Your task to perform on an android device: In spck editor app go to the setting and click on the check syntax button to enable it.
Image 0: 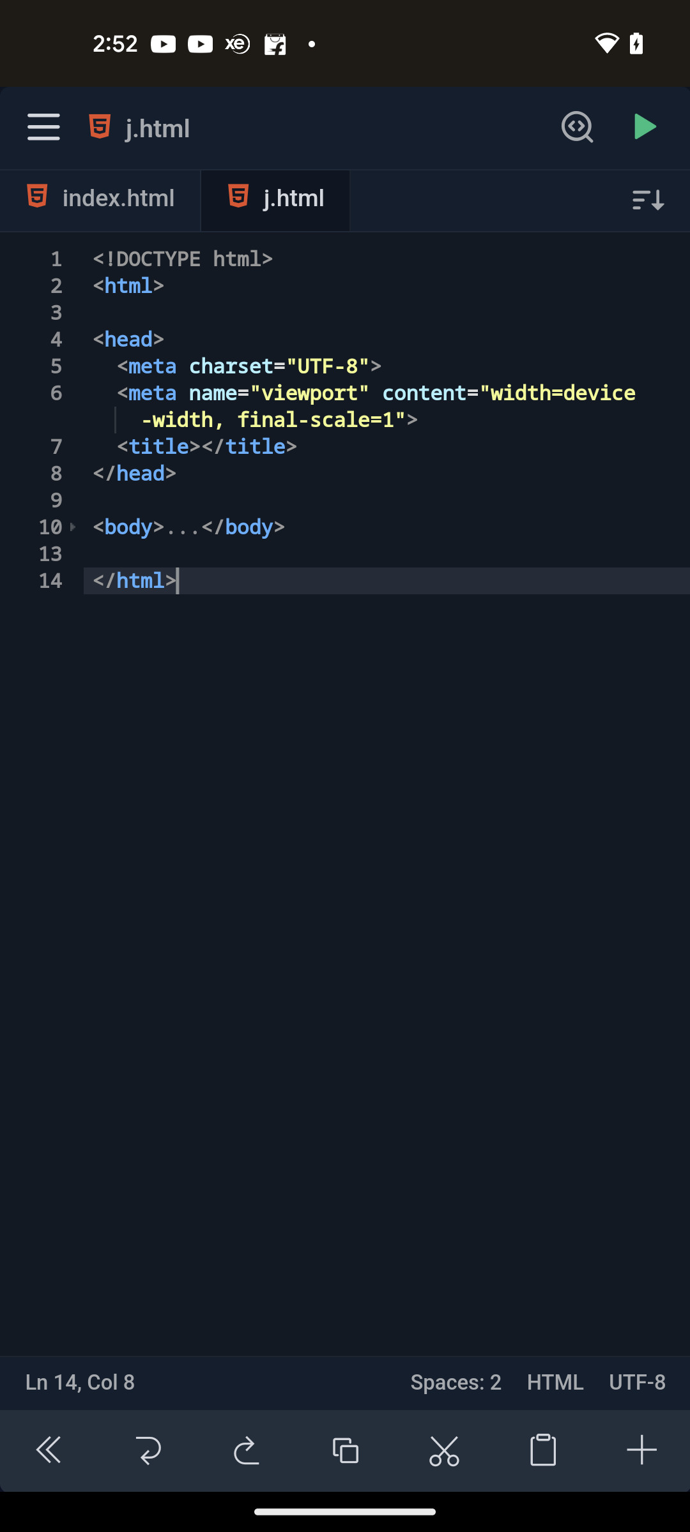
Click on the menu button at the left side of the screen.
Step 0: click (346, 790)
Image 1: 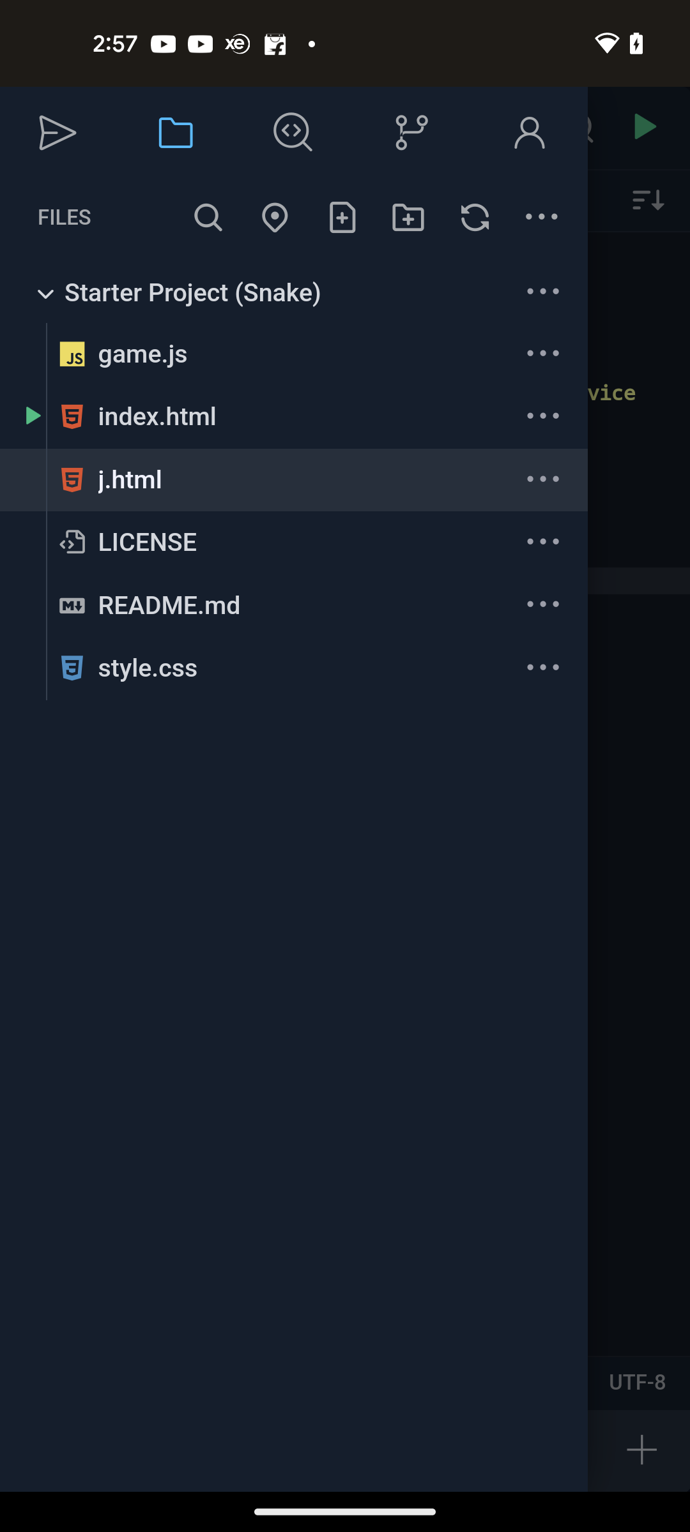
Click on the forward button at the top of the screen.
Step 1: click (346, 790)
Image 2: 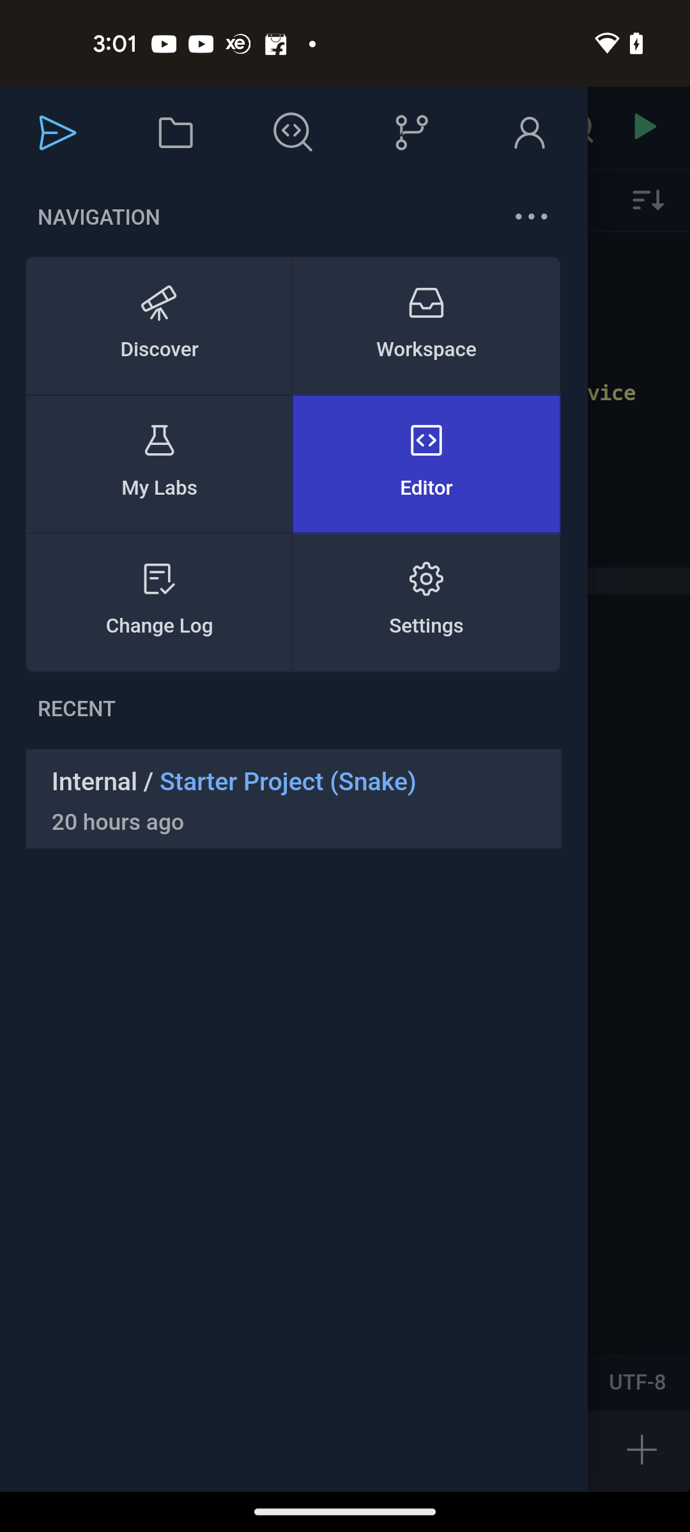
Click on the settings.
Step 2: click (527, 589)
Image 3: 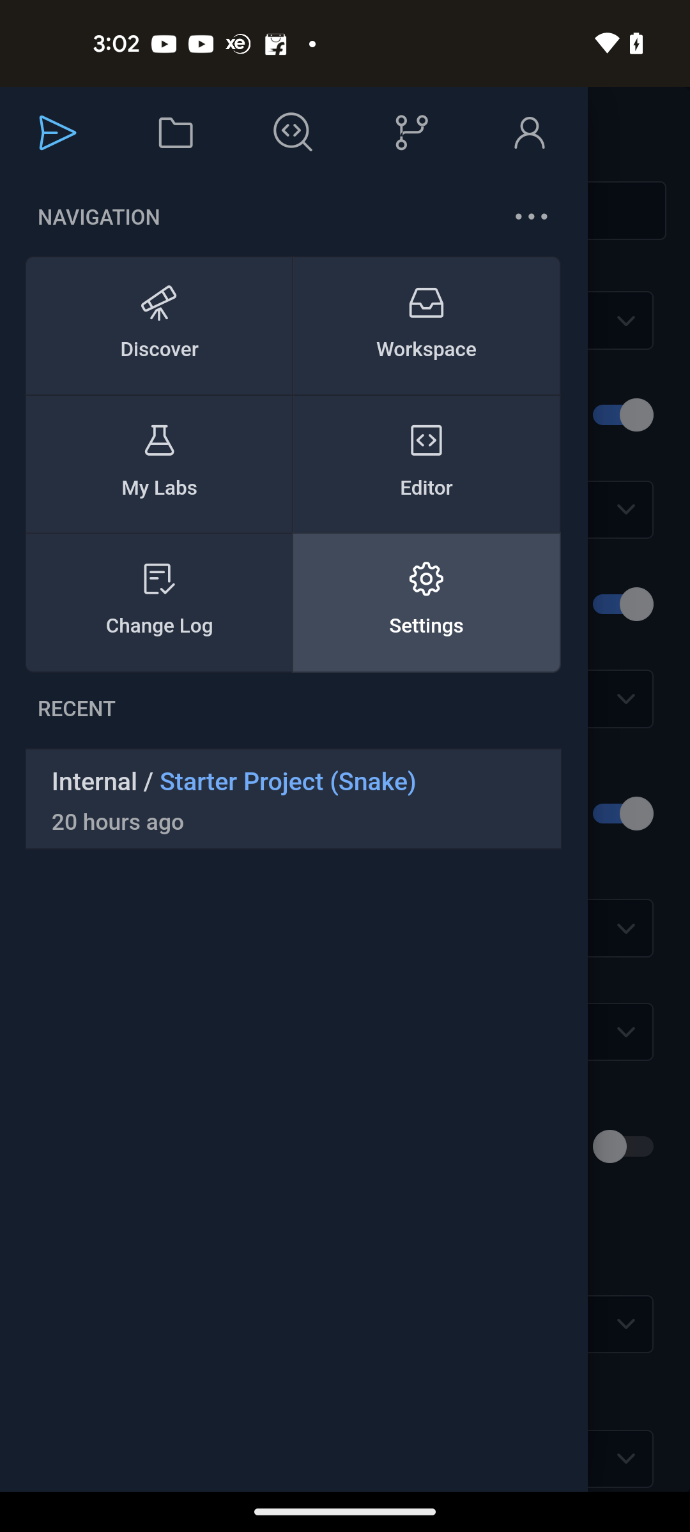
Click on the settings.
Step 3: click (519, 698)
Image 4: 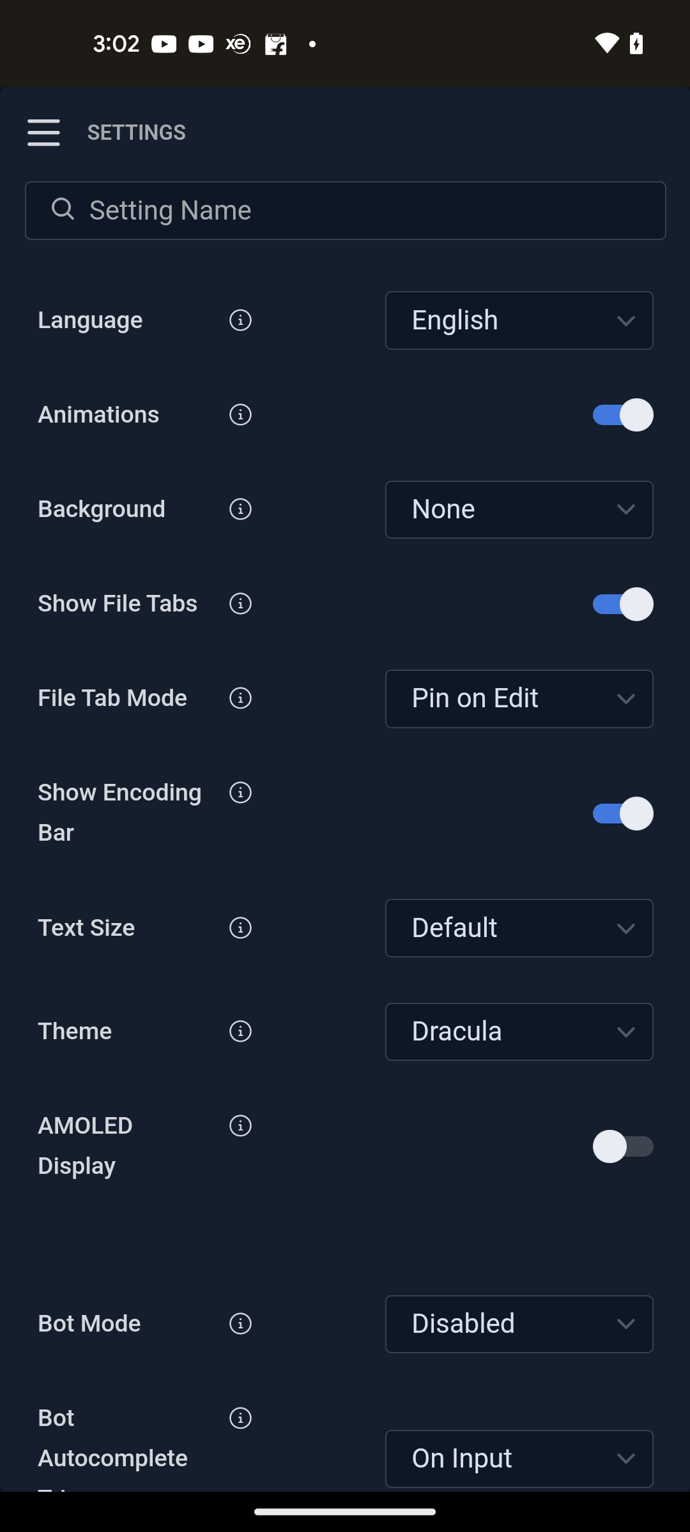
Scroll down to view the syntax button
Step 4: scroll down
Image 5: 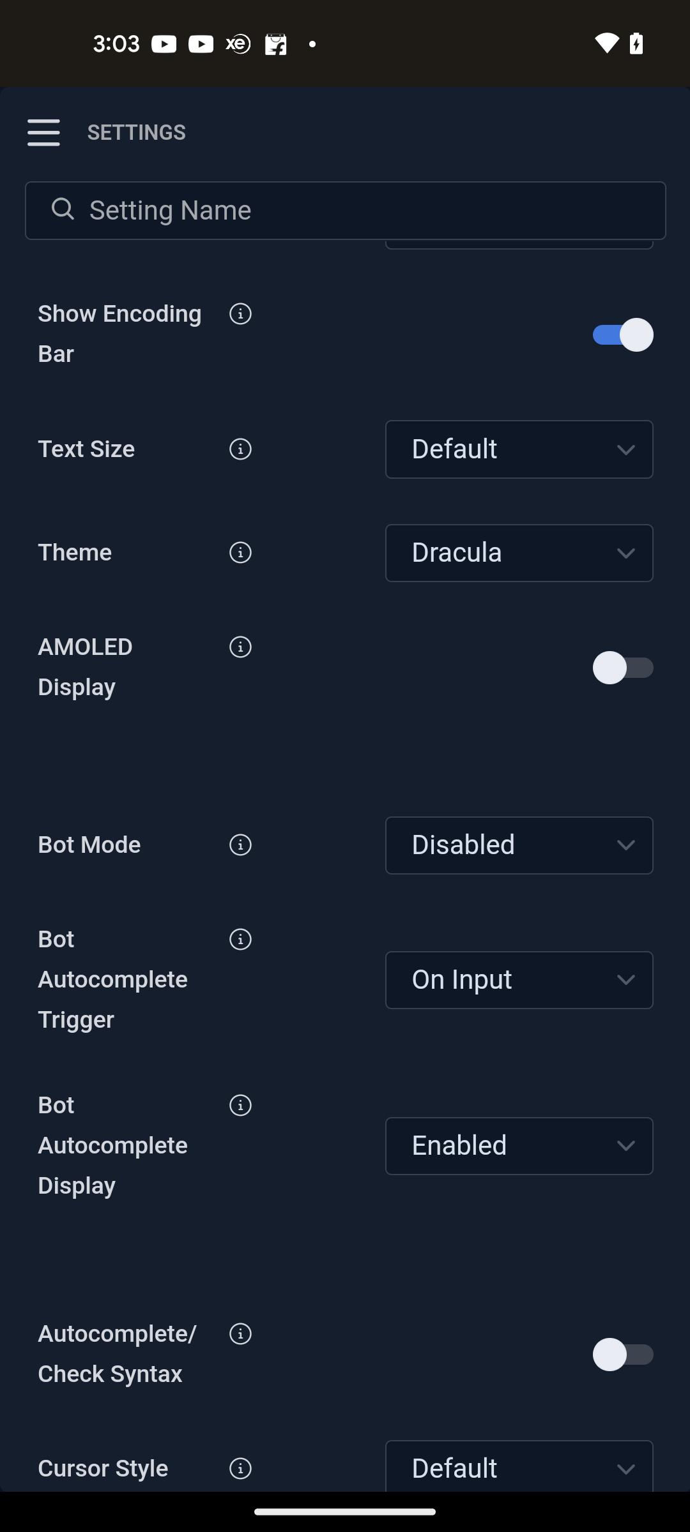
click on the toggle button of check syntax to enable it.
Step 5: click (346, 790)